Your task to perform on an android device: For the purpose of hearing fast music, I want to change the playback speed from regular to 1.25x.
Image 1: 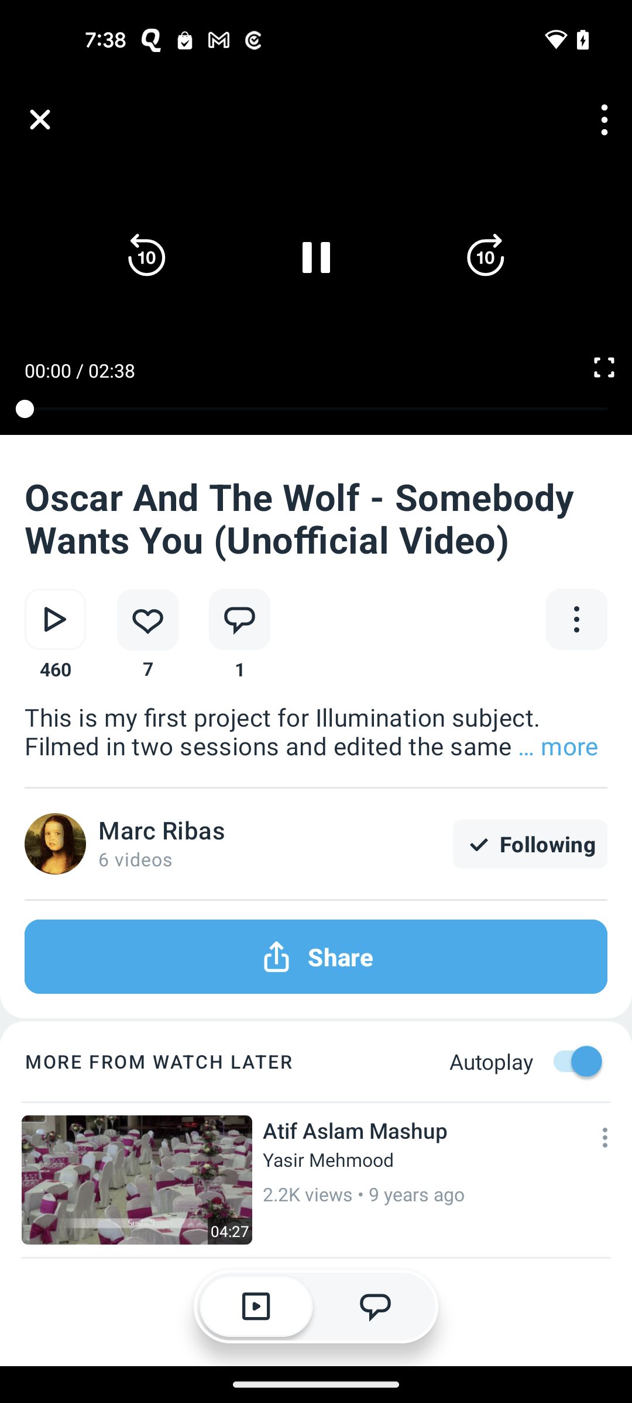
Tap on the three dots icon at the top right corner of the screen
Step 1: click (604, 119)
Image 2: 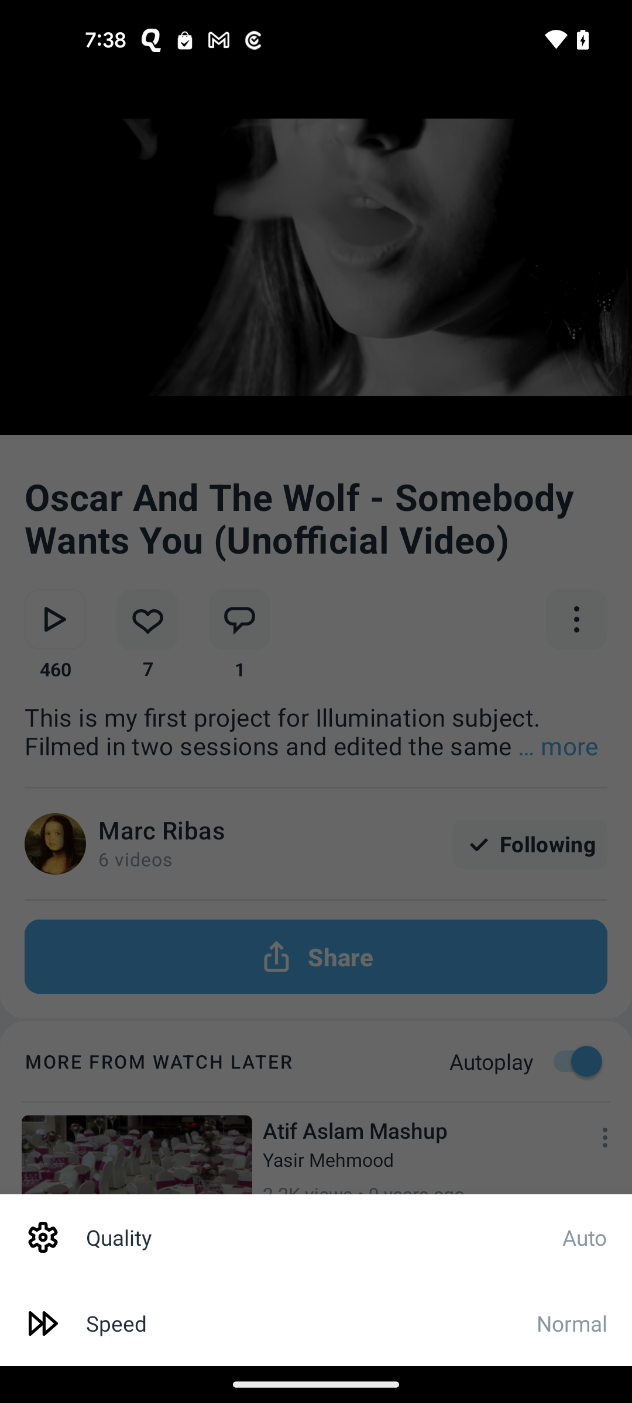
Tap on the speed option at the bottom left corner of the screen
Step 2: click (311, 1323)
Image 3: 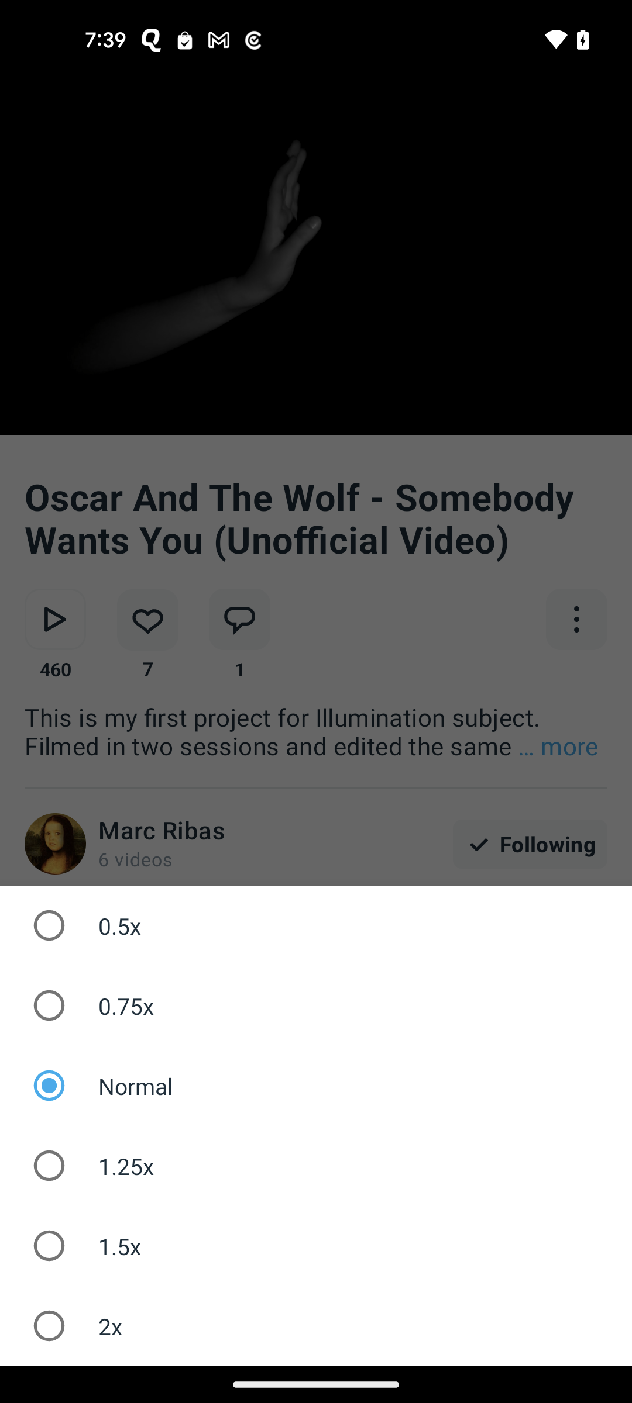
Select the speed 1.25x
Step 3: click (89, 1166)